Your task to perform on an android device: I am not getting any updates about my reservation. Please contact customer support for the issue in the Airbnb app.
Image 0: 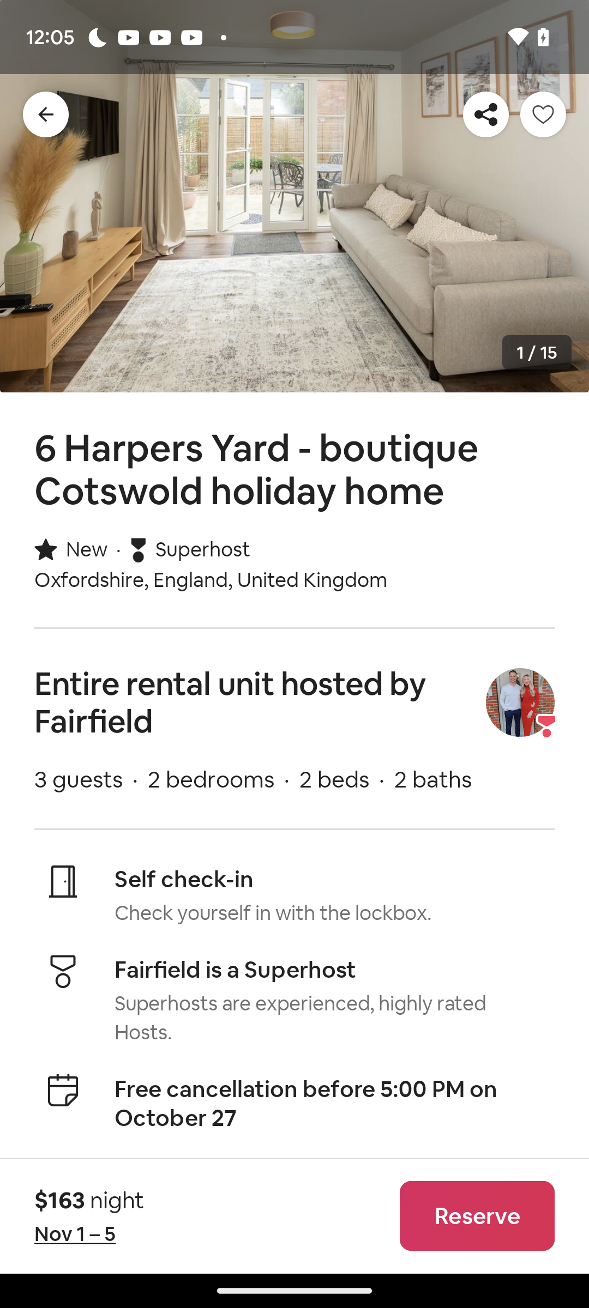
Go back to the previous screen
Step 0: press back button
Image 1: 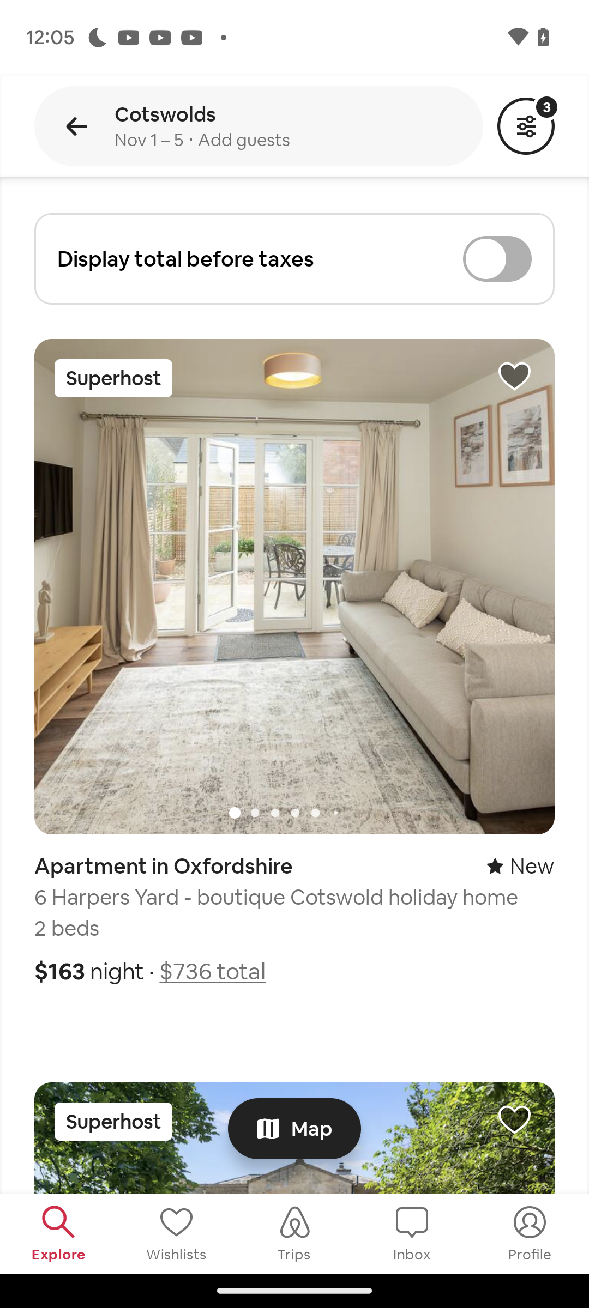
Go to the profile icon at the bottom right of the screen
Step 1: click (530, 1233)
Image 2: 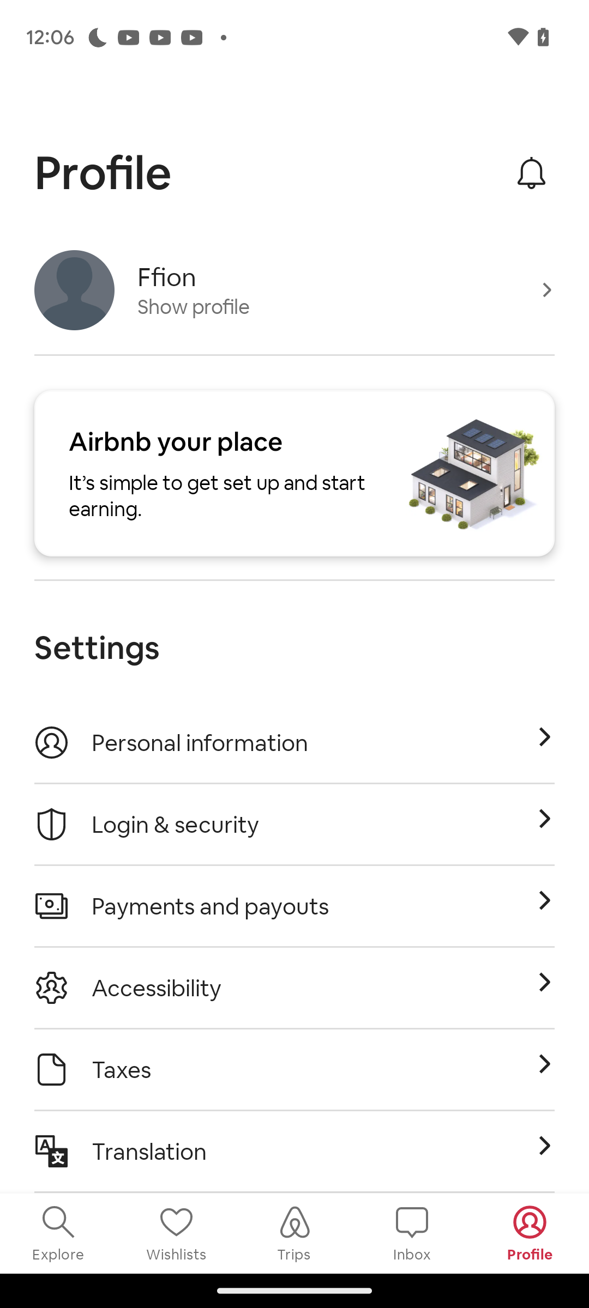
Swipe up to view help option
Step 2: scroll down
Image 3: 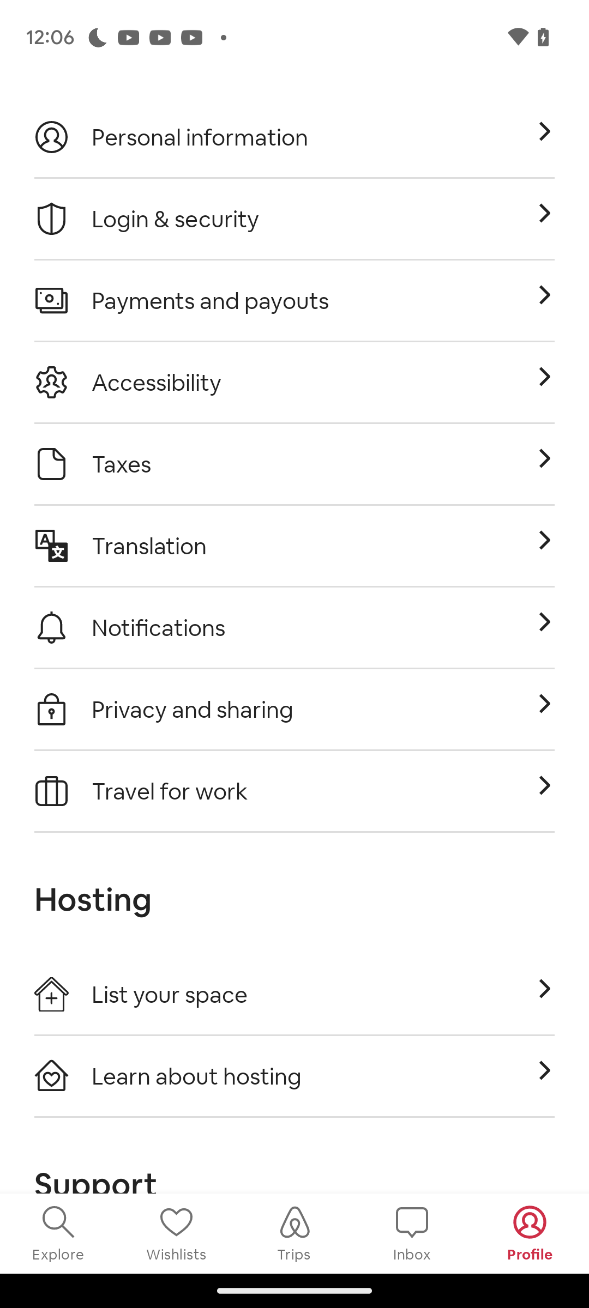
Swipe up to view help option
Step 3: scroll down
Image 4: 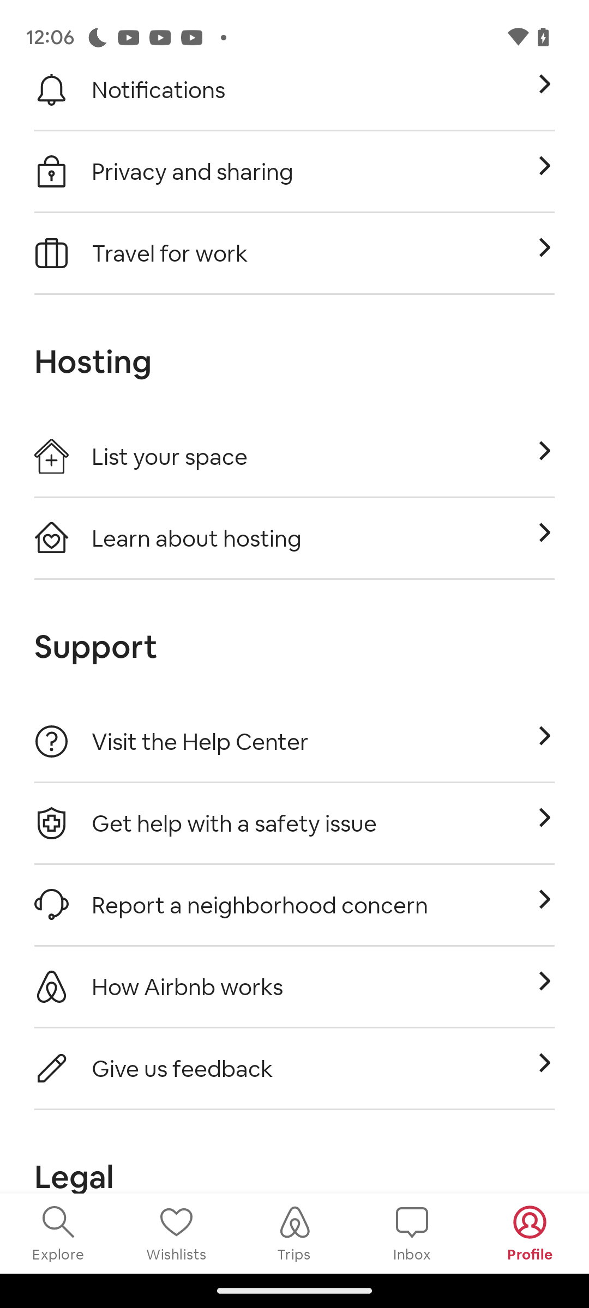
Click on visit the help centre option
Step 4: click (200, 741)
Image 5: 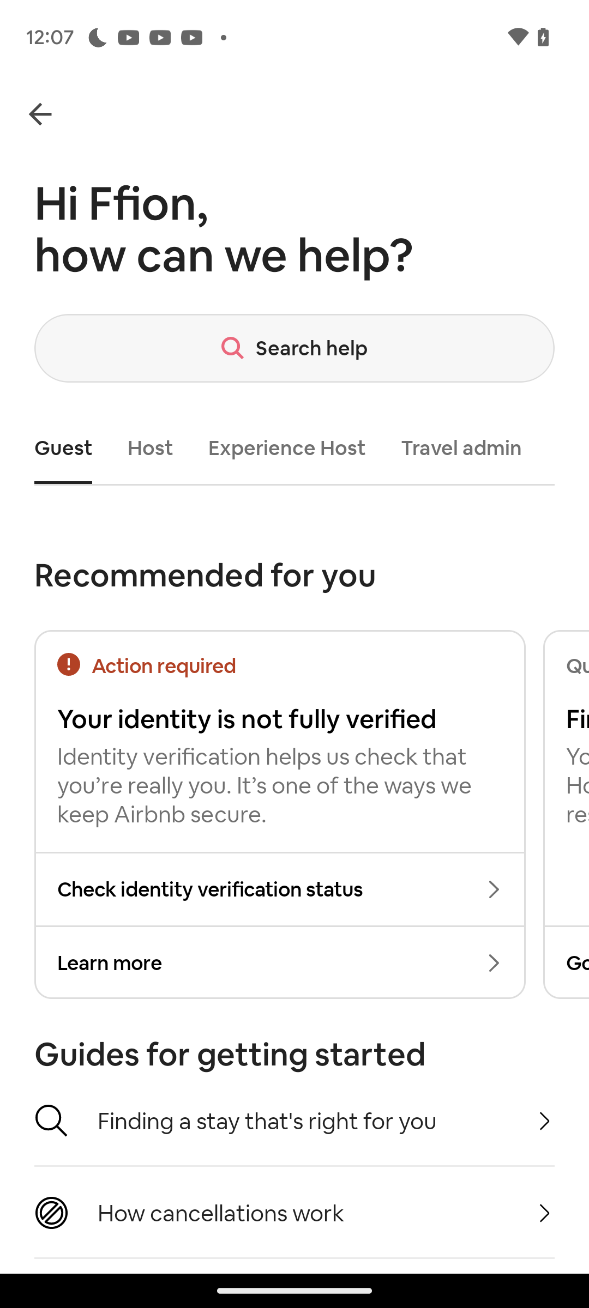
Swipe up to view contact option
Step 5: scroll down